Your task to perform on an android device: Open the Duolingo app and select Language.
Image 0: 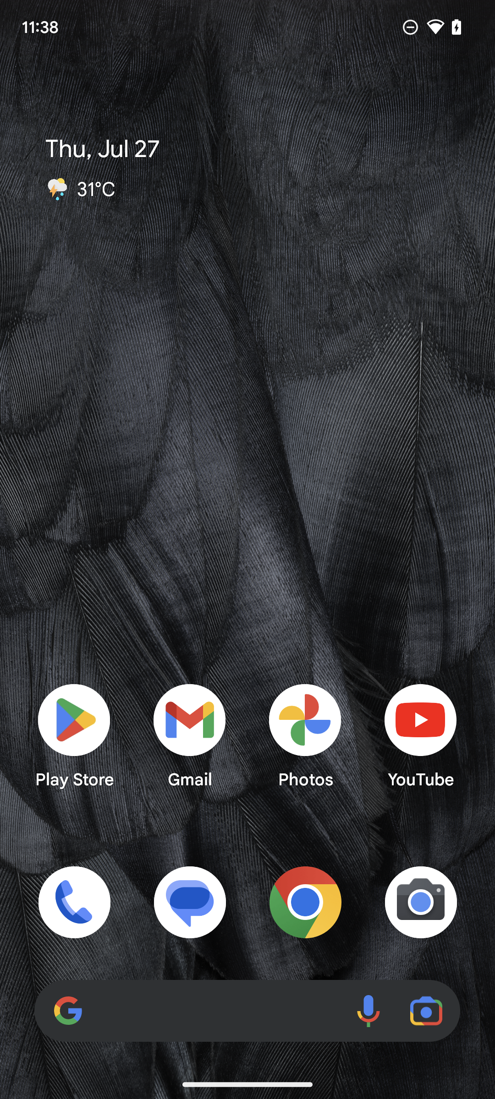
Open the Duolingo app.
Step 0: open app "Duolingo"
Image 1: 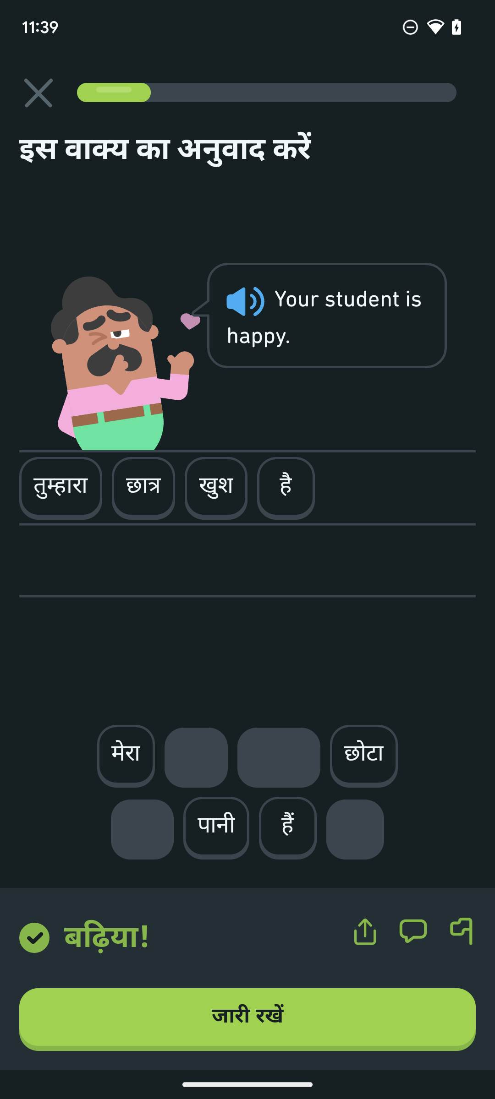
Open the Duolingo app.
Step 1: wait
Image 2: 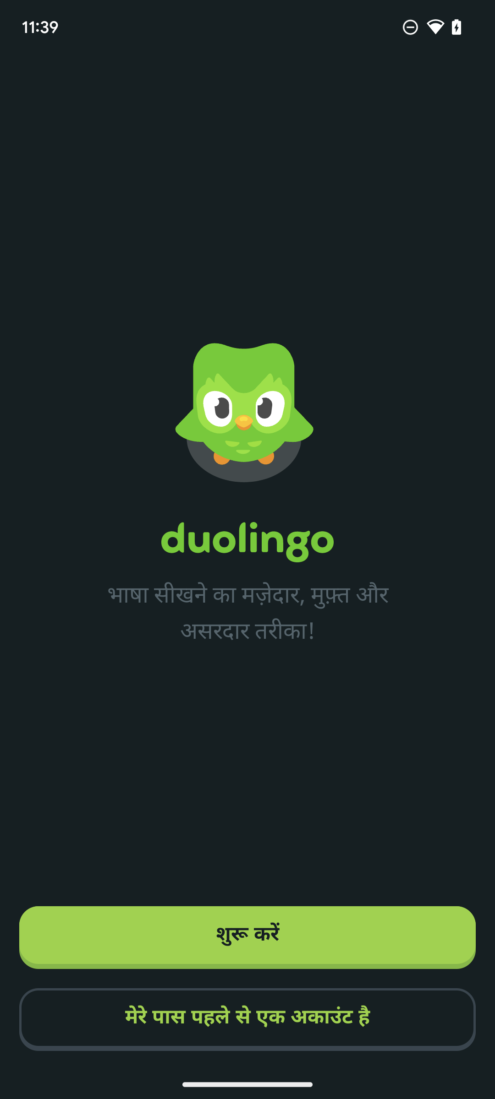
Tap on Start, present on screen.
Step 2: click (247, 937)
Image 3: 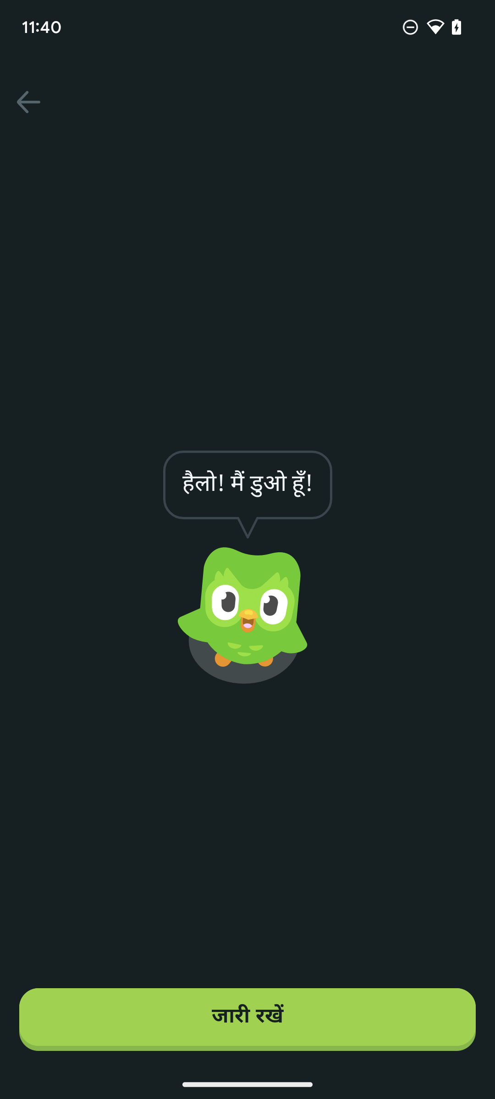
Tap on Continue.
Step 3: click (247, 1019)
Image 4: 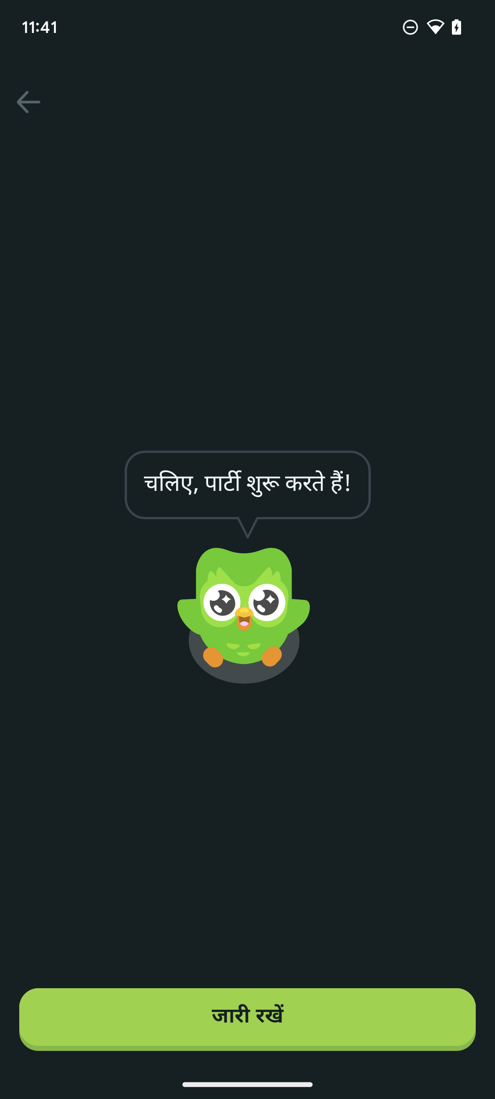
Tap on Continue.
Step 4: click (247, 1019)
Image 5: 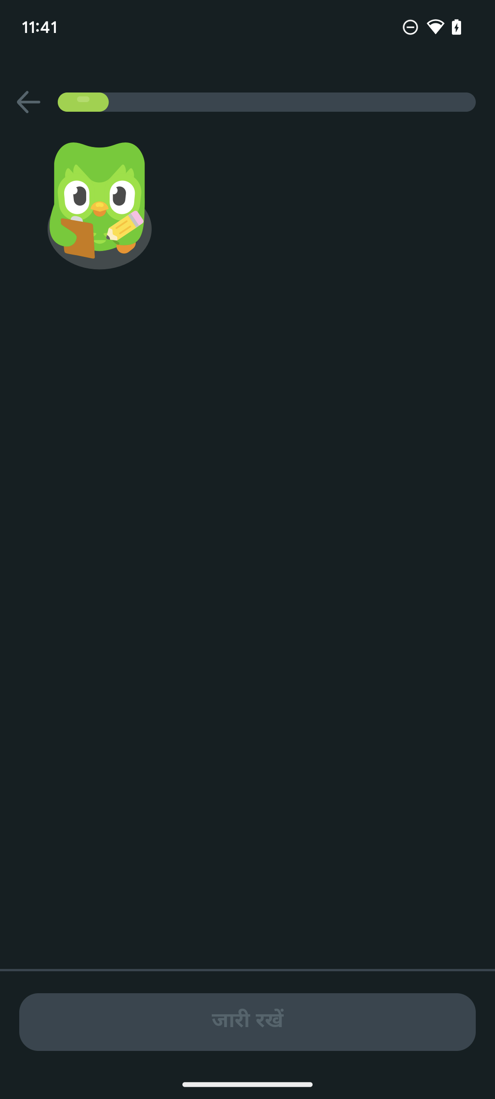
Select the language
Step 5: wait
Image 6: 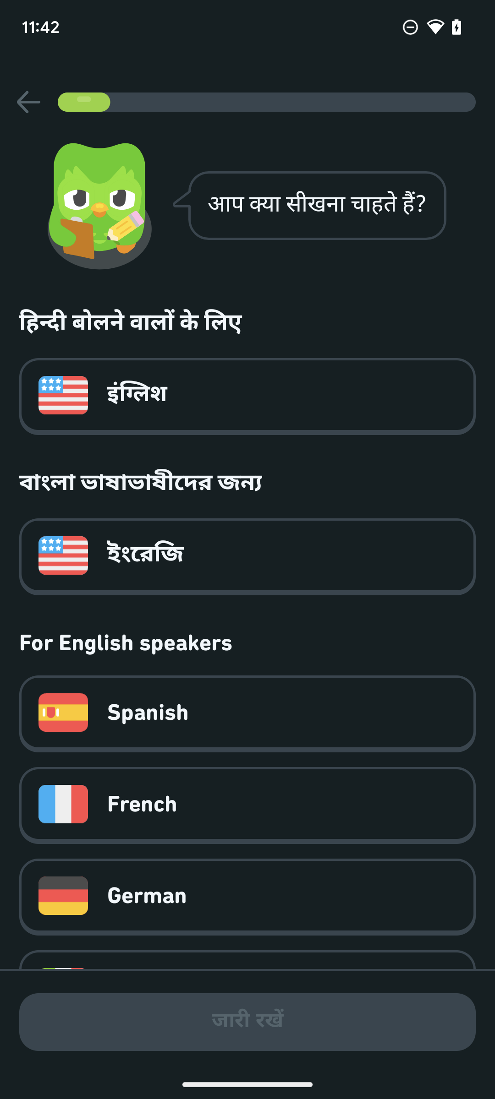
Select the language
Step 6: wait
Image 7: 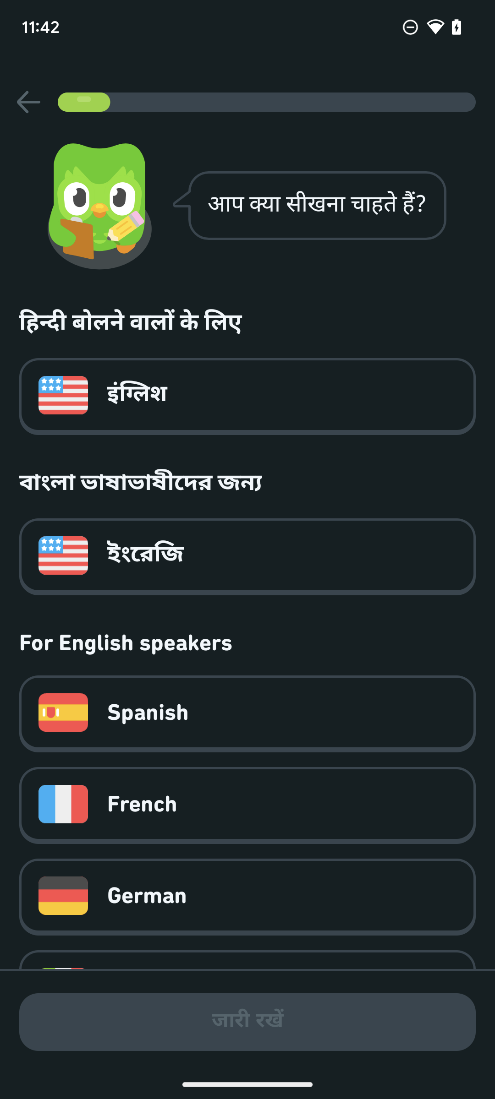
Click on English Language.
Step 7: click (63, 395)